Your task to perform on an android device: In the Simple Habit app, I would like to set a timer for 20 minutes for Morning Meditation so that I can know when to terminate the session.
Image 1: 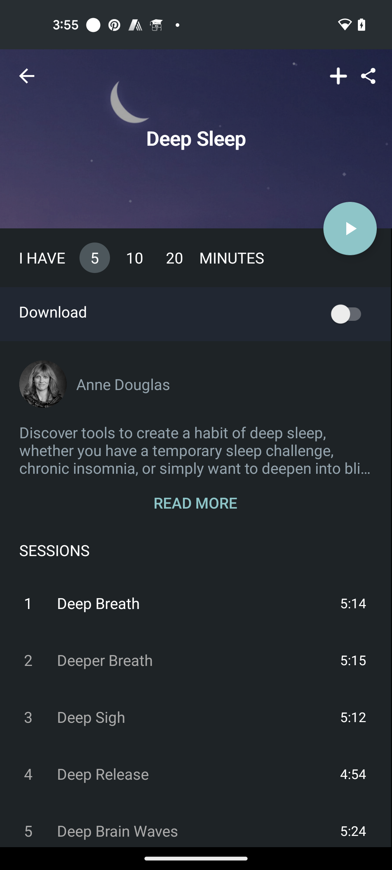
Go back to the previous page
Step 1: press back button
Image 2: 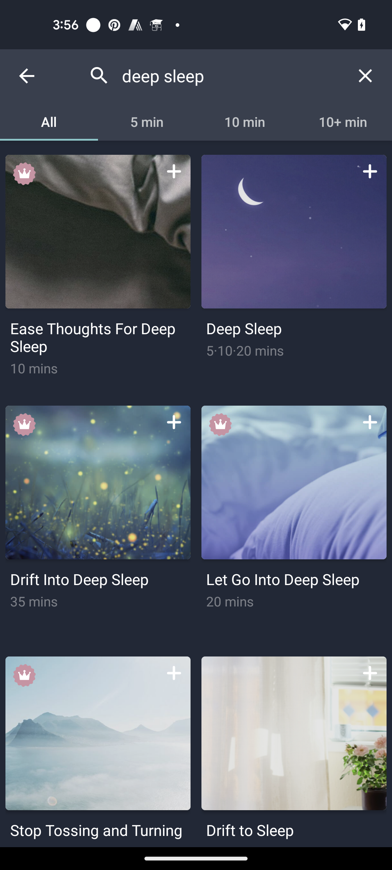
Go back to the previous page
Step 2: press back button
Image 3: 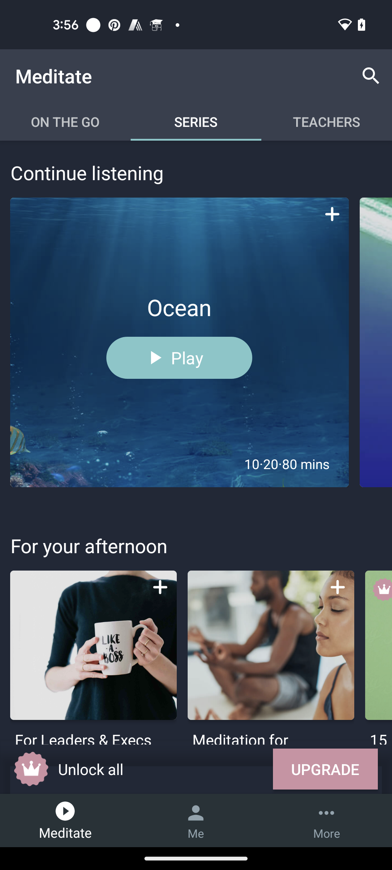
Go to the ON THE GO section
Step 3: click (65, 121)
Image 4: 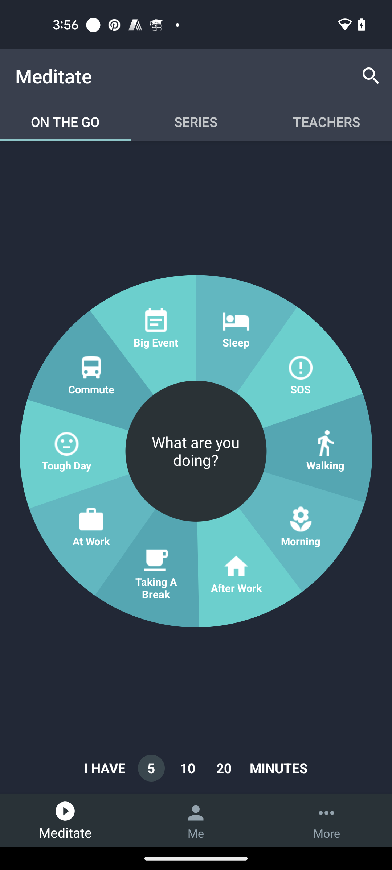
Click on the Morning option
Step 4: click (294, 526)
Image 5: 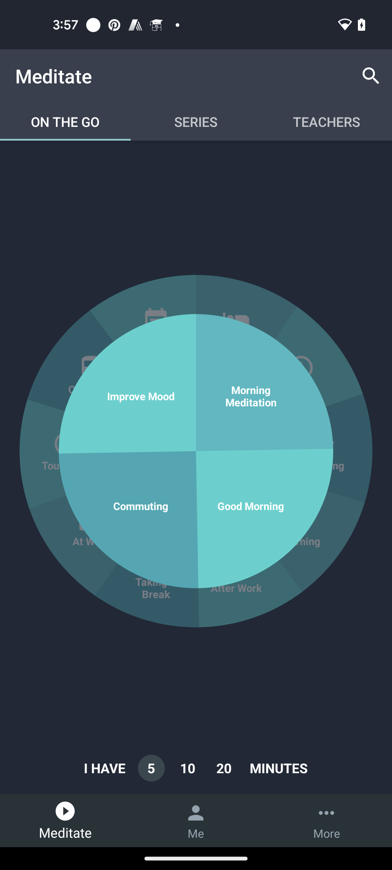
Click on the Morning Meditation
Step 5: click (250, 395)
Image 6: 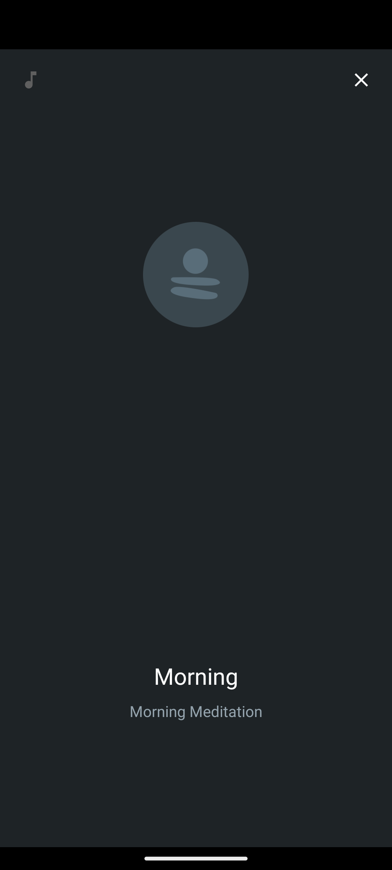
Click on the Morning Meditation
Step 6: wait